Your task to perform on an android device: I'm planning a vacation to Paris with my sister and mom, so I open the Booking.com app and search for tickets from New York to Paris on September 19th, 2023, returning on September 25th, 2023 in economy class.
Image 0: 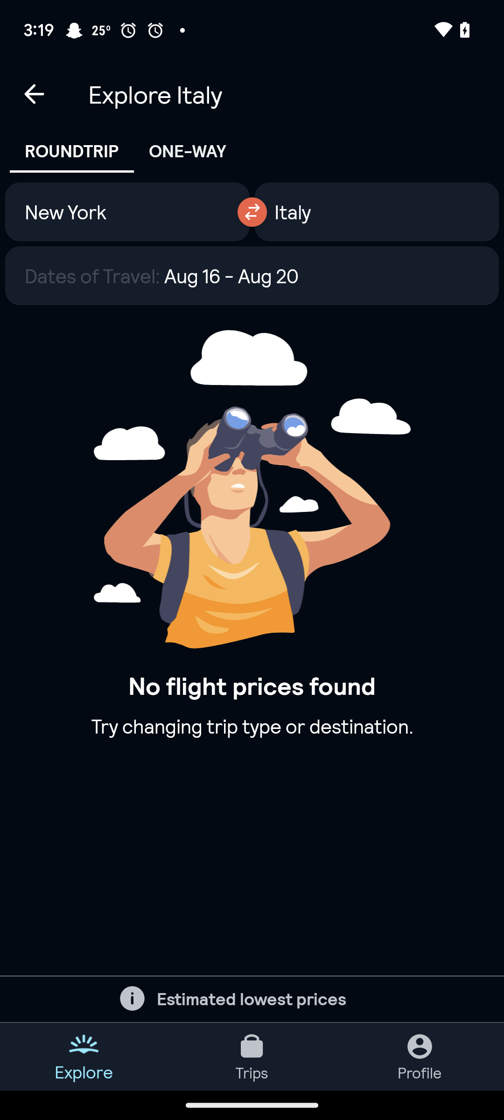
Open the booking.com app
Step 0: open app "Booking.com"
Image 1: 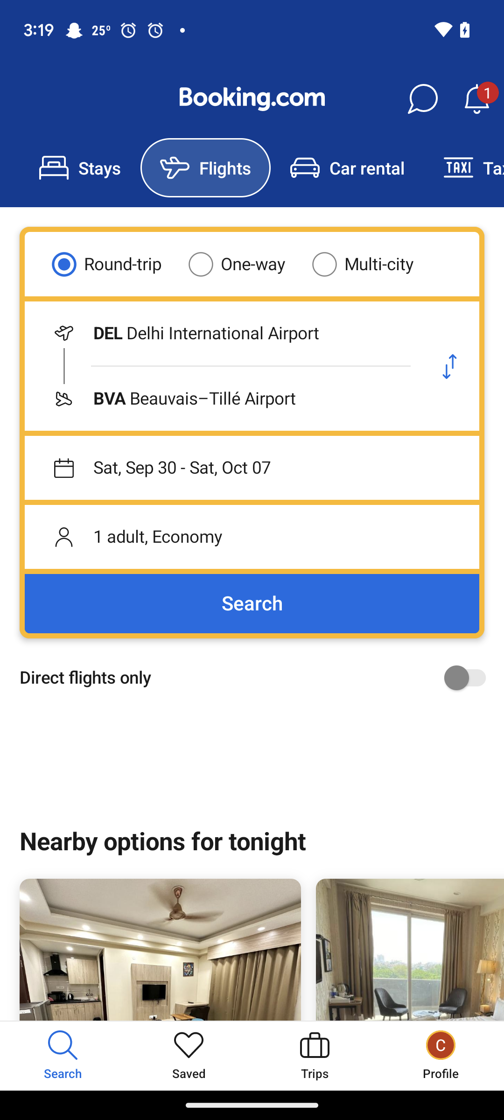
Click on the origin text box
Step 1: click (223, 333)
Image 2: 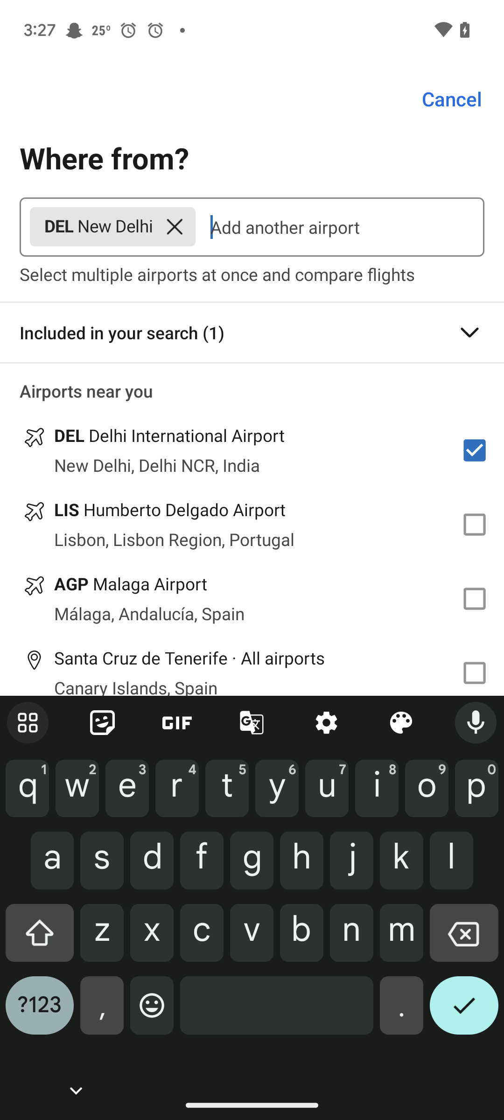
click on the check of the delhi international airport
Step 2: click (474, 450)
Image 3: 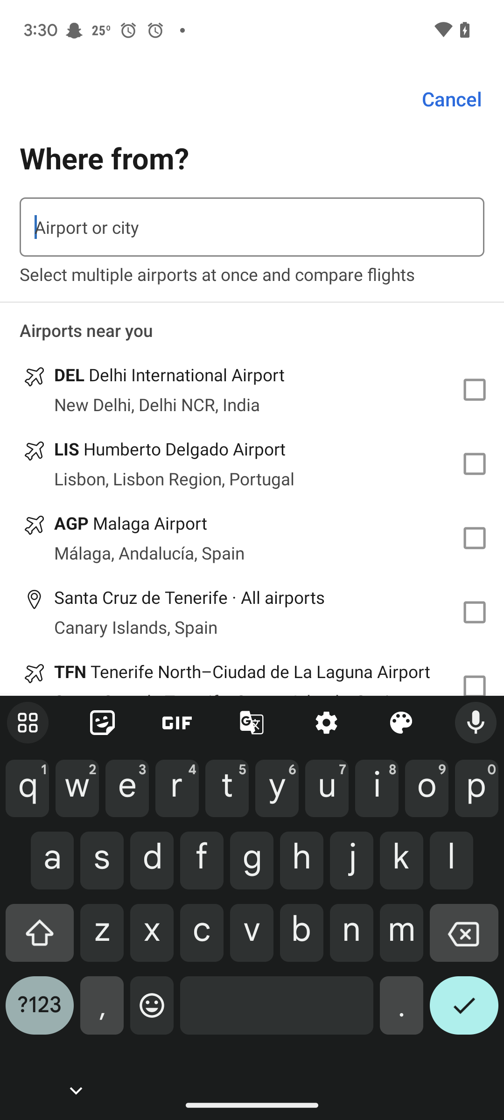
Search for New York
Step 3: type "New York"
Image 4: 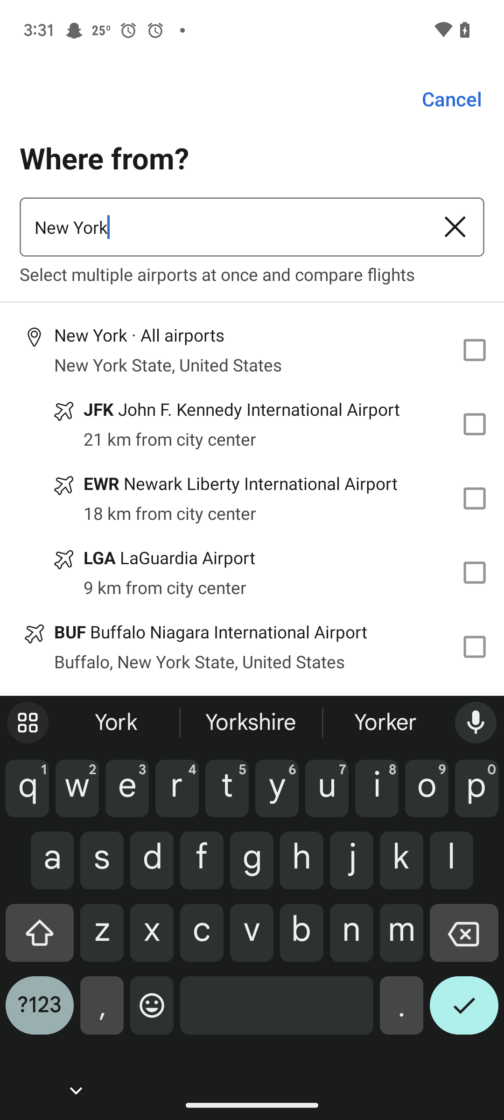
Click on the checkbox of the new york
Step 4: click (474, 350)
Image 5: 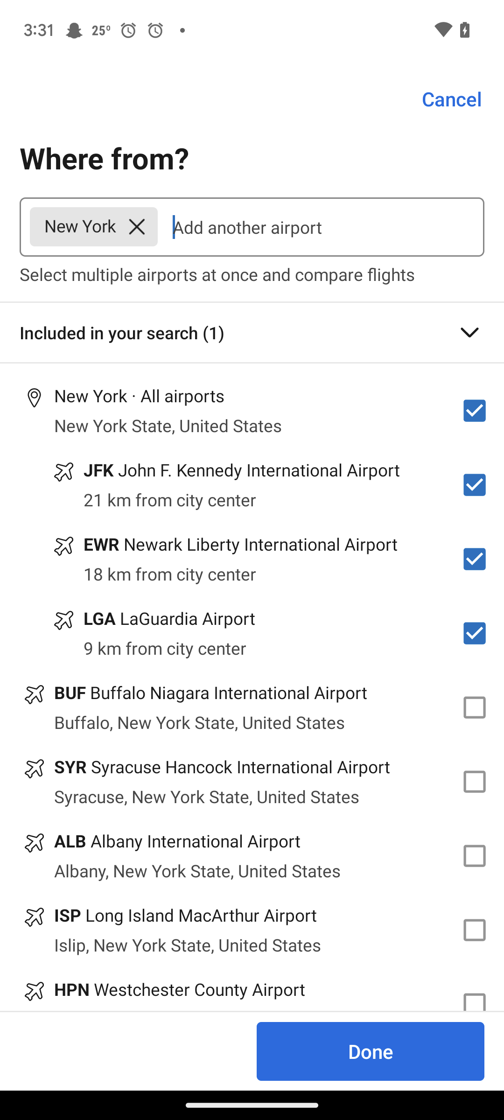
Click on the done button
Step 5: click (371, 1051)
Image 6: 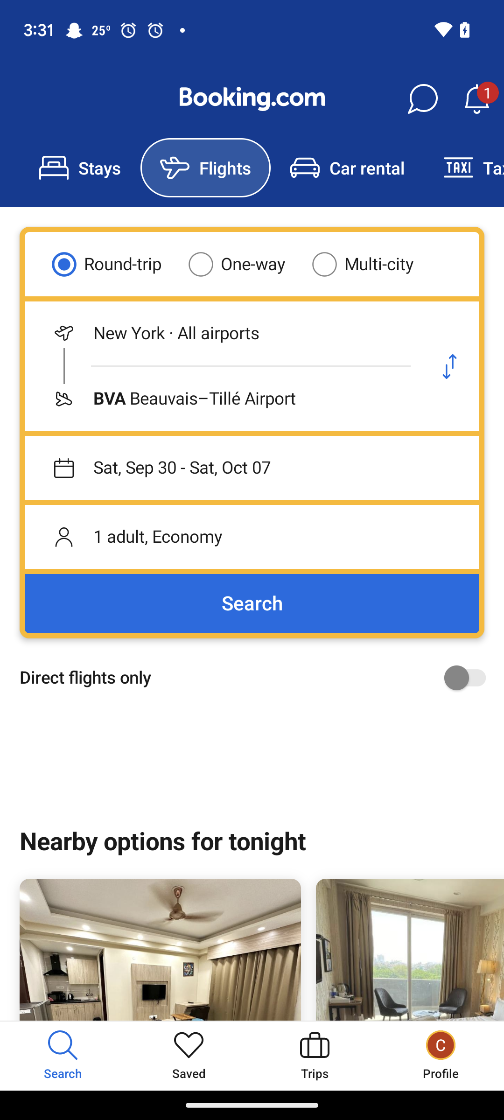
Click on the destination text box
Step 6: click (223, 399)
Image 7: 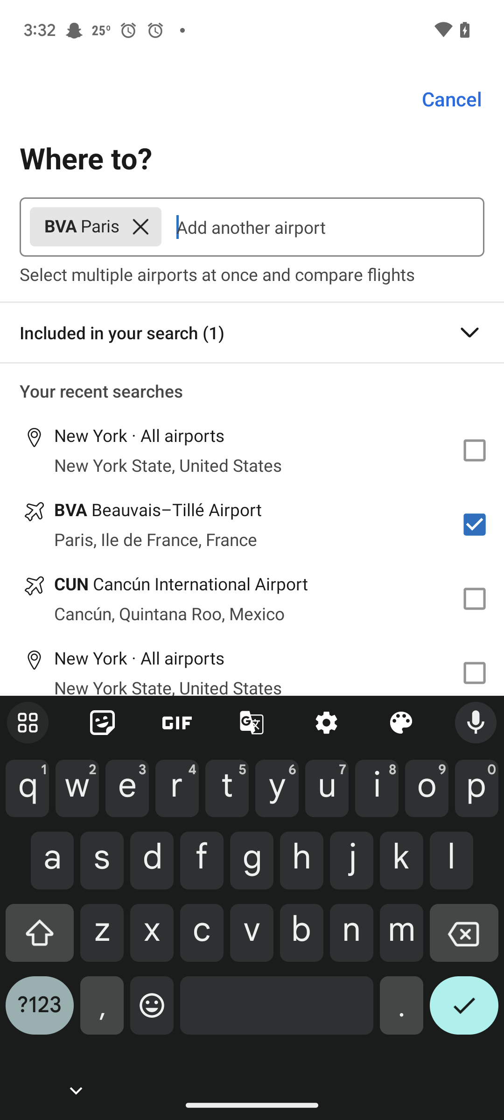
Click on the checkbox of the tille airport
Step 7: click (474, 524)
Image 8: 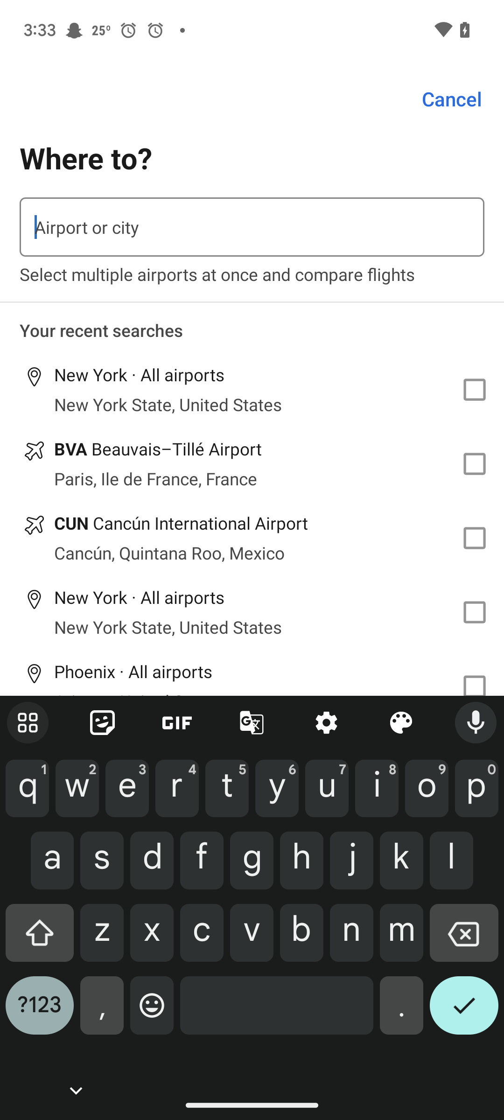
Search for paris
Step 8: type "Paris"
Image 9: 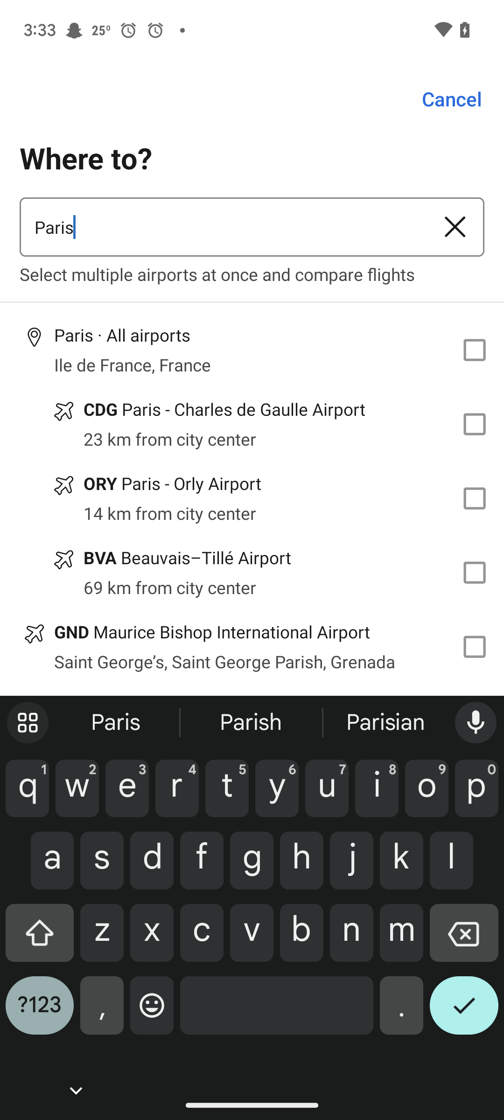
Click on the first checkbox
Step 9: click (474, 350)
Image 10: 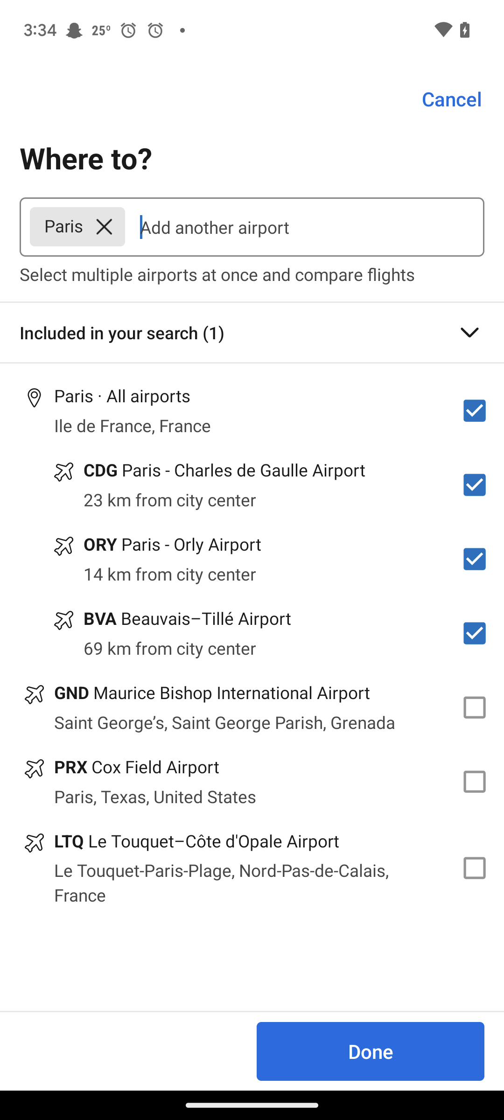
Click on the done button
Step 10: click (371, 1051)
Image 11: 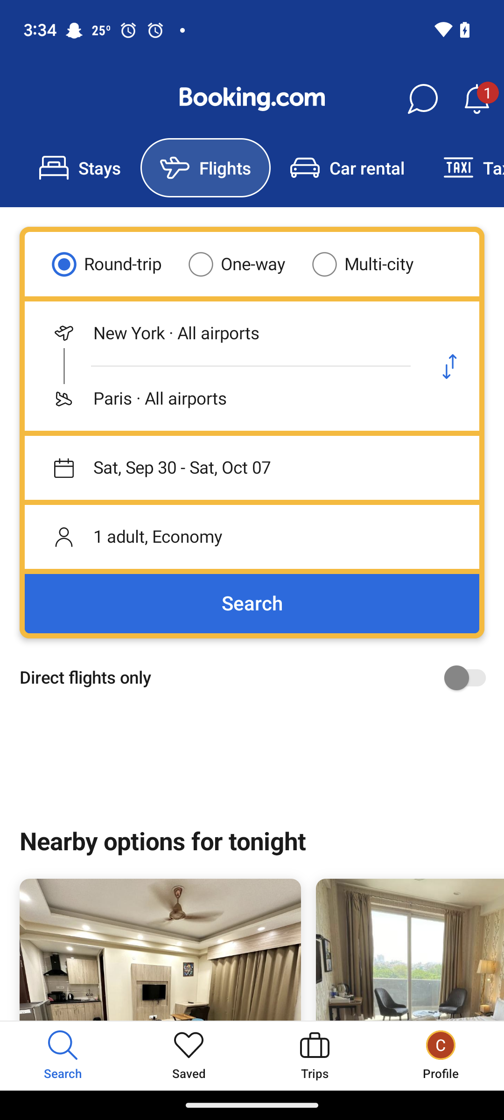
Click on the date section
Step 11: click (252, 468)
Image 12: 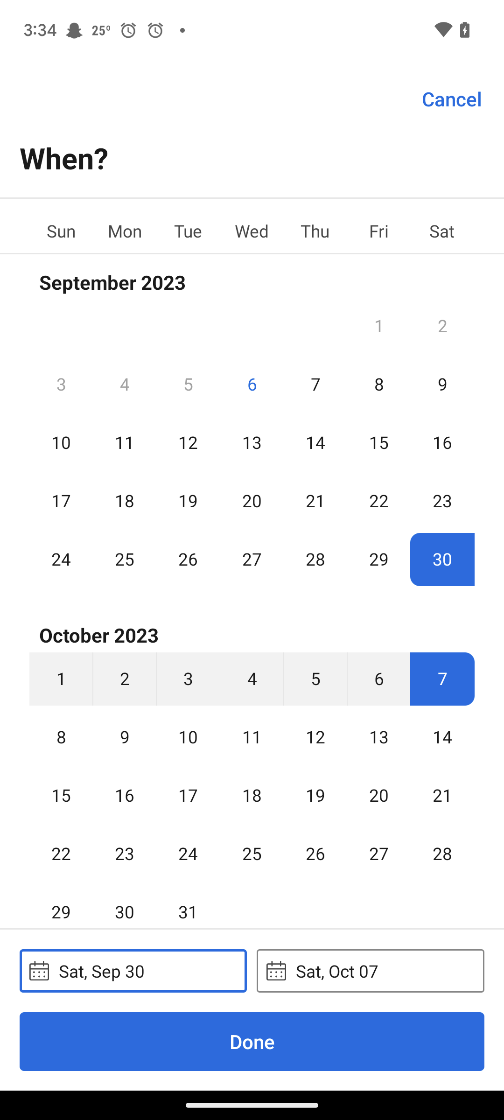
Click on the September 19th, 2023
Step 12: click (188, 486)
Image 13: 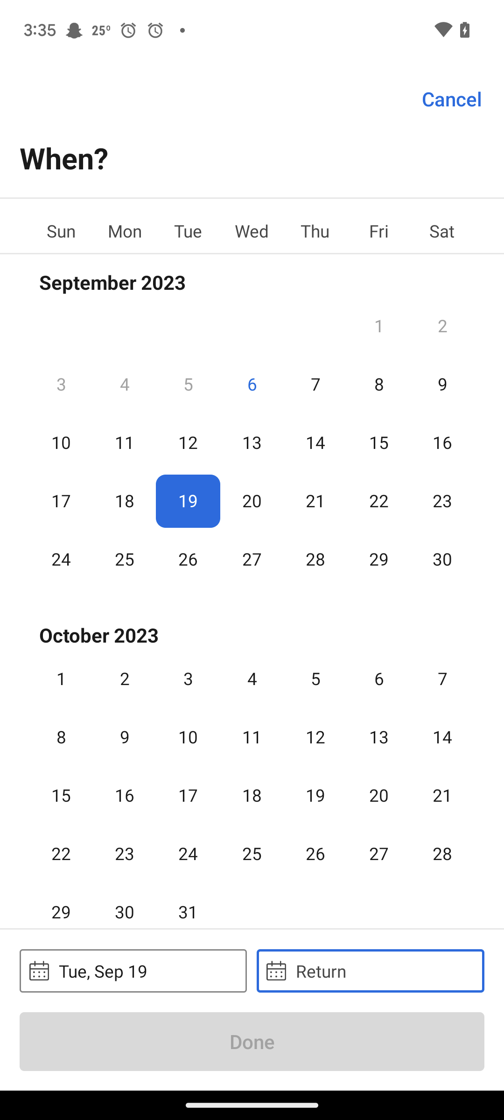
Click on the September 25th, 2023
Step 13: click (125, 540)
Image 14: 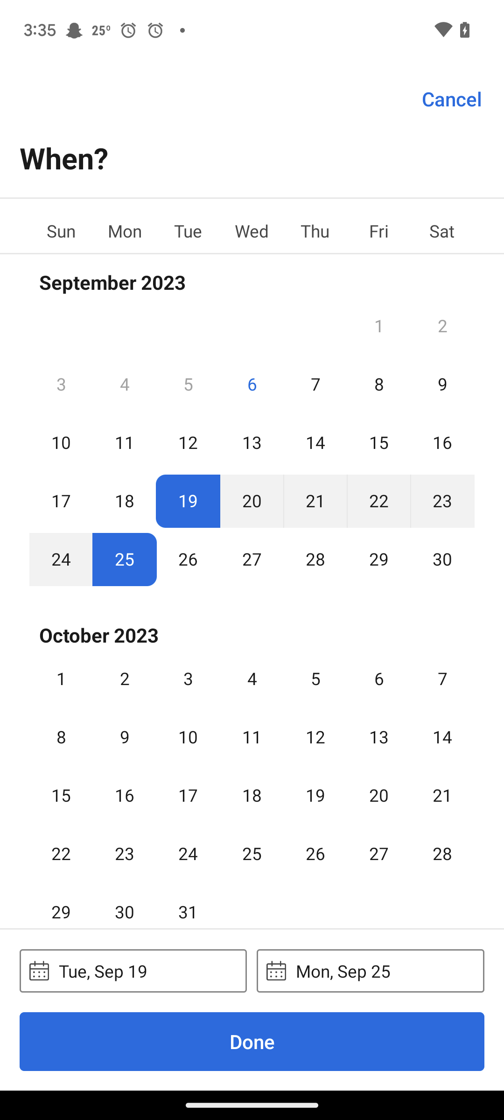
Click on the done button
Step 14: click (252, 1042)
Image 15: 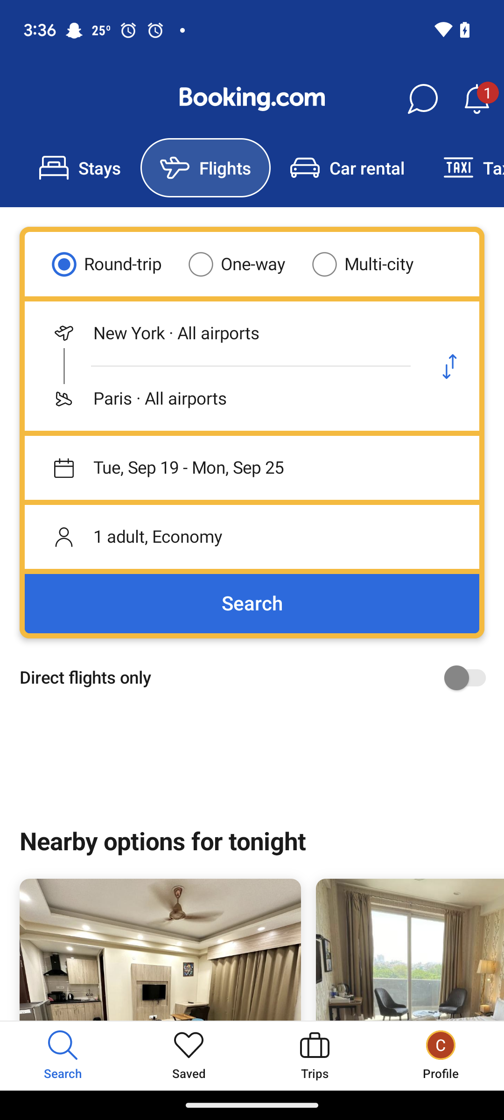
Click on the person section
Step 15: click (252, 537)
Image 16: 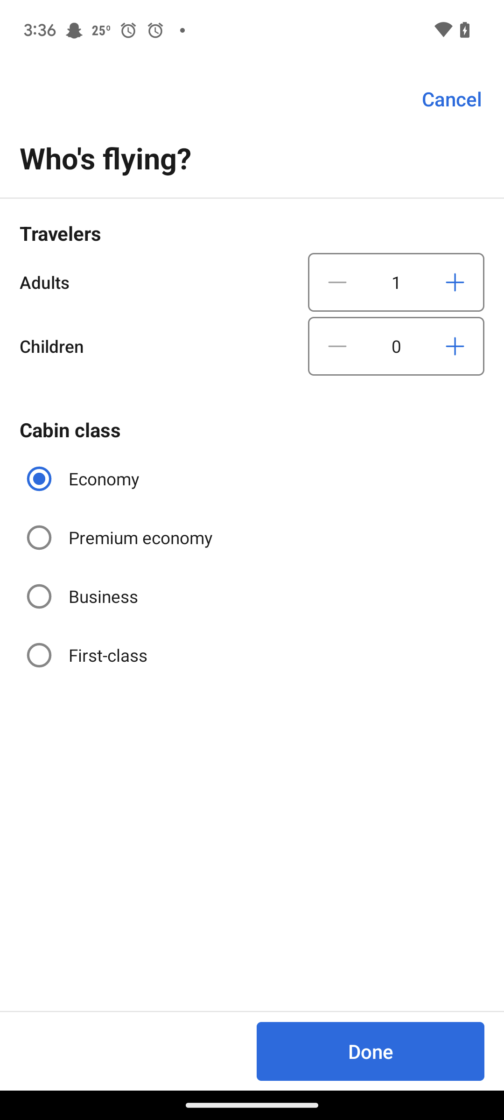
Click on the + icon next to the adults
Step 16: click (455, 282)
Image 17: 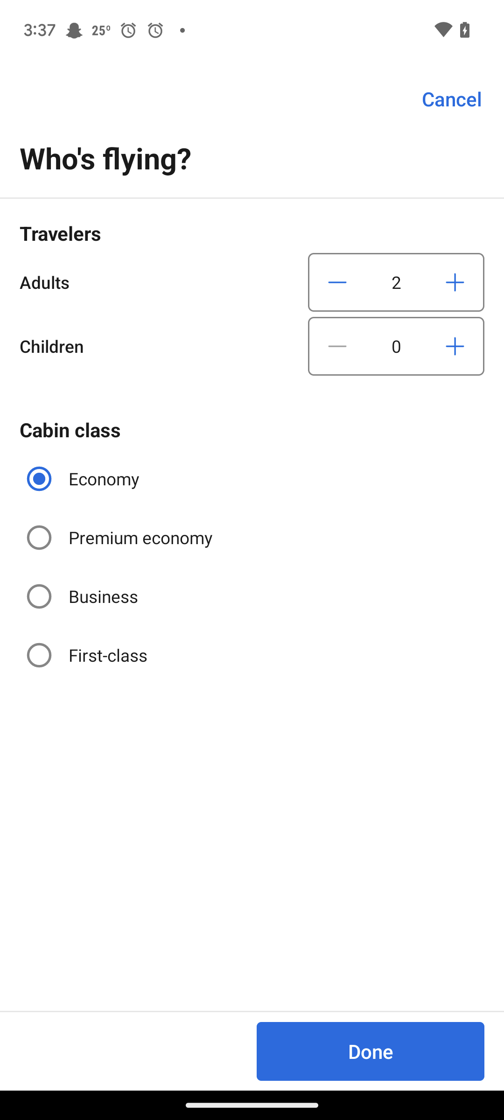
Click on the + icon next to the adults
Step 17: click (455, 282)
Image 19: 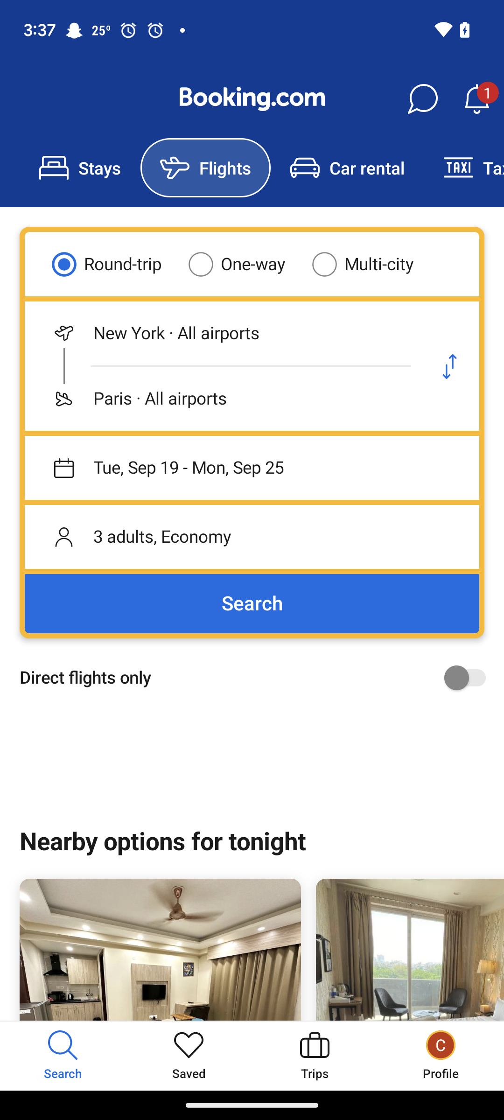
Click on the search button
Step 19: click (252, 603)
Image 20: 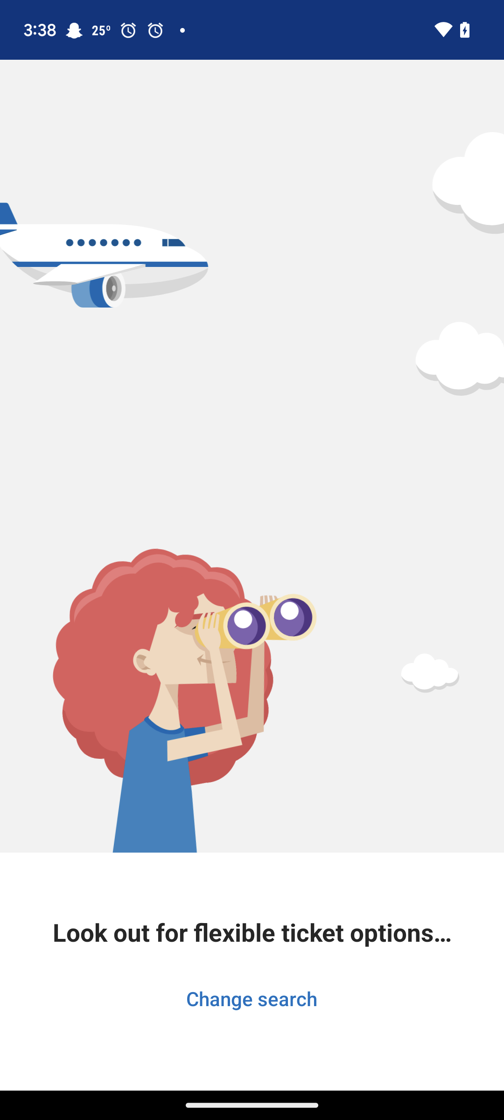
Click on the search button
Step 20: wait